Your task to perform on an android device: Share the Reception reminder with dbwscratch.test.id9@gmail.com
Image 0: 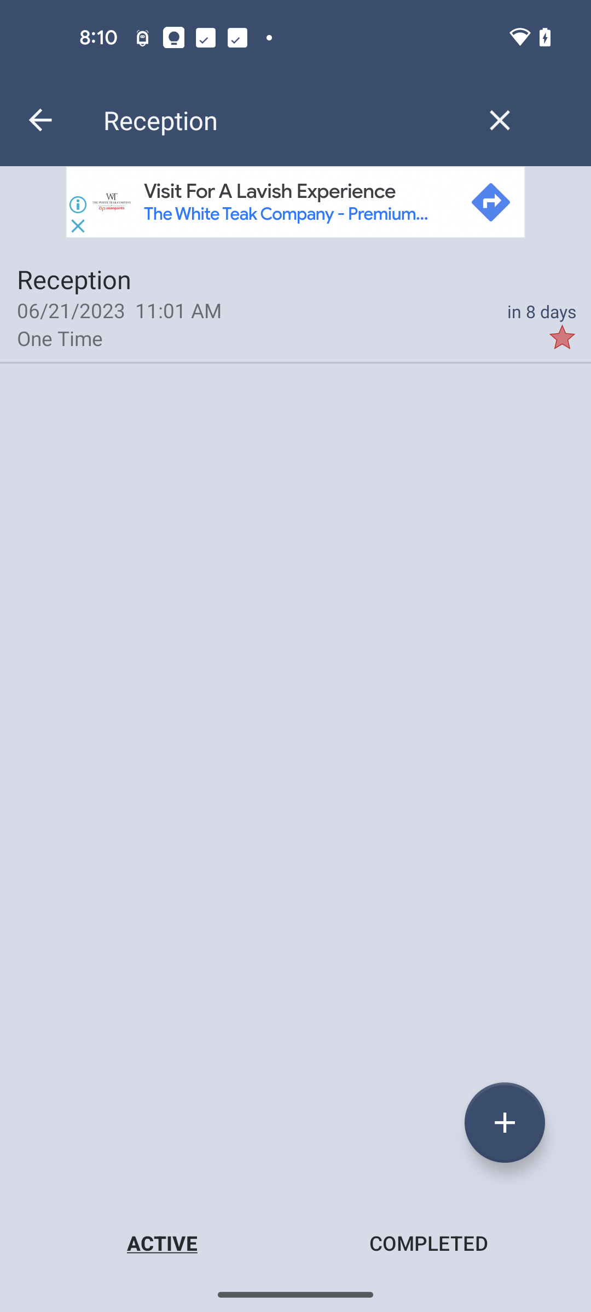
Click on the Reception Reminder
Step 0: click (114, 310)
Image 1: 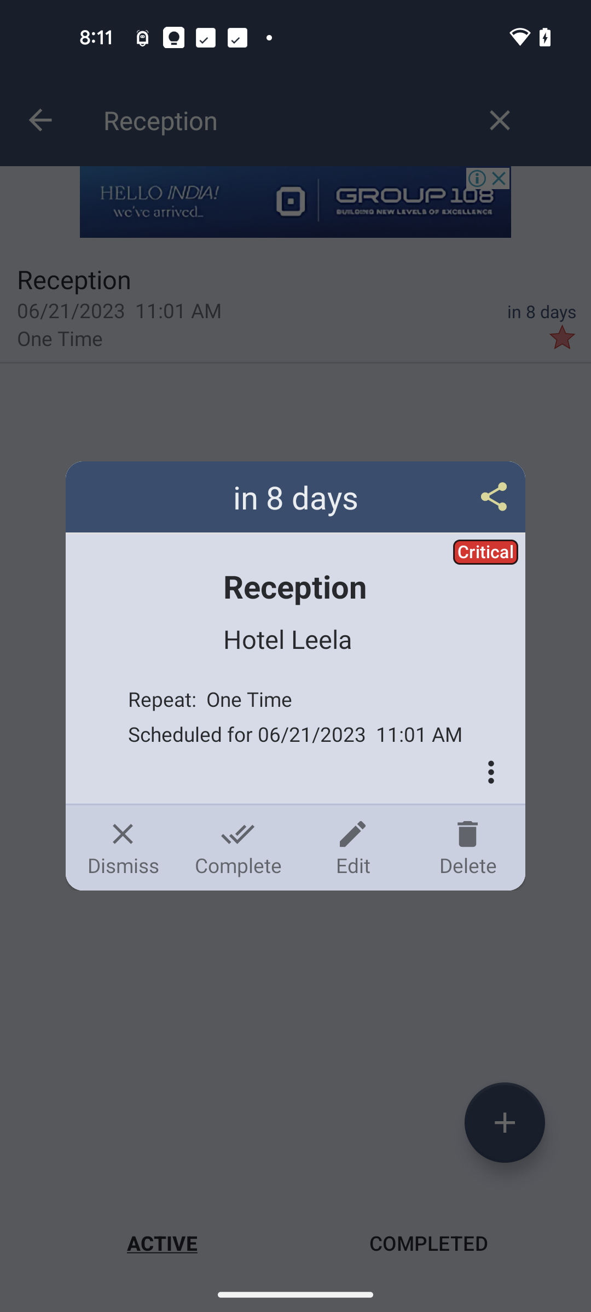
Click on the Share icon
Step 1: click (296, 496)
Image 2: 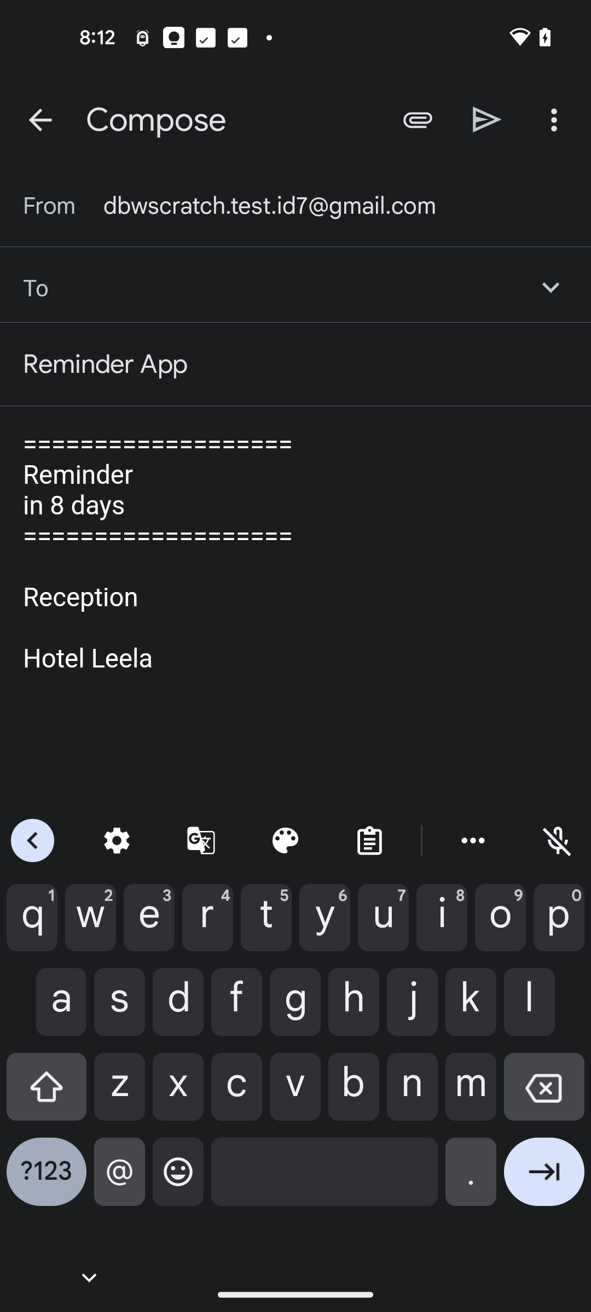
Enter the email id dbwscratch.test.id9@gmail.com
Step 2: type "dbwscratch.test.id9@gmail.com"
Image 3: 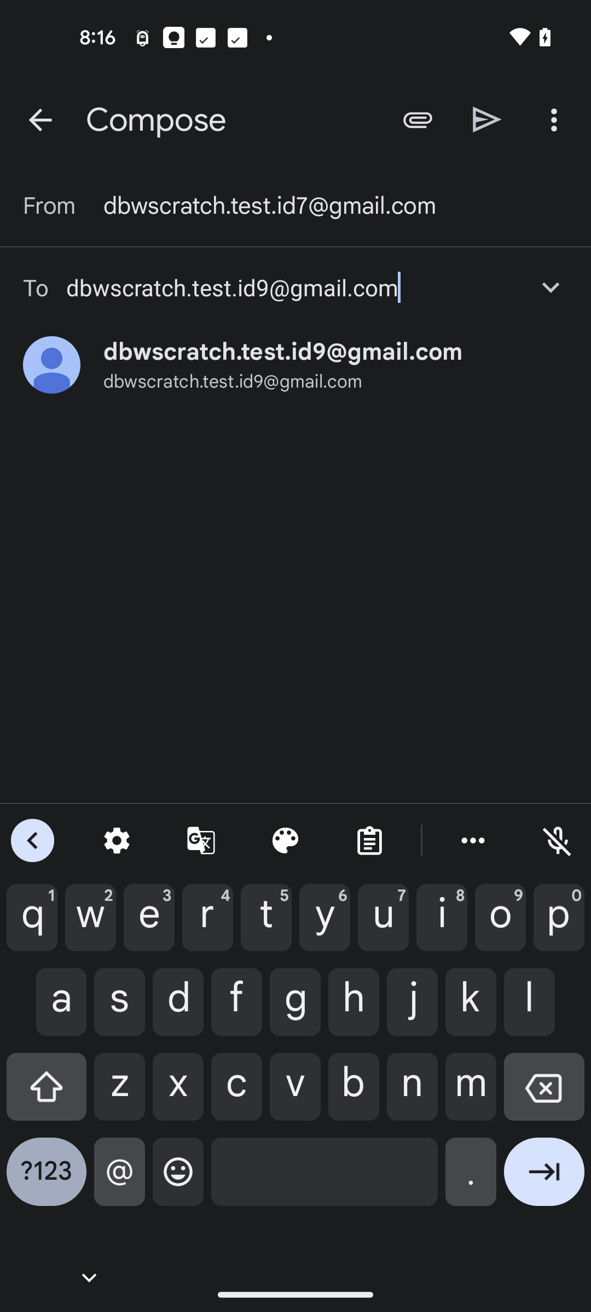
Click on the Send Icon at the top right corner of the screen
Step 3: click (487, 119)